Your task to perform on an android device: On the Amazon Kindle app, I want to look up the term "brochure" in the book "A Month in Provence" to comprehend the phrase
Image 0: 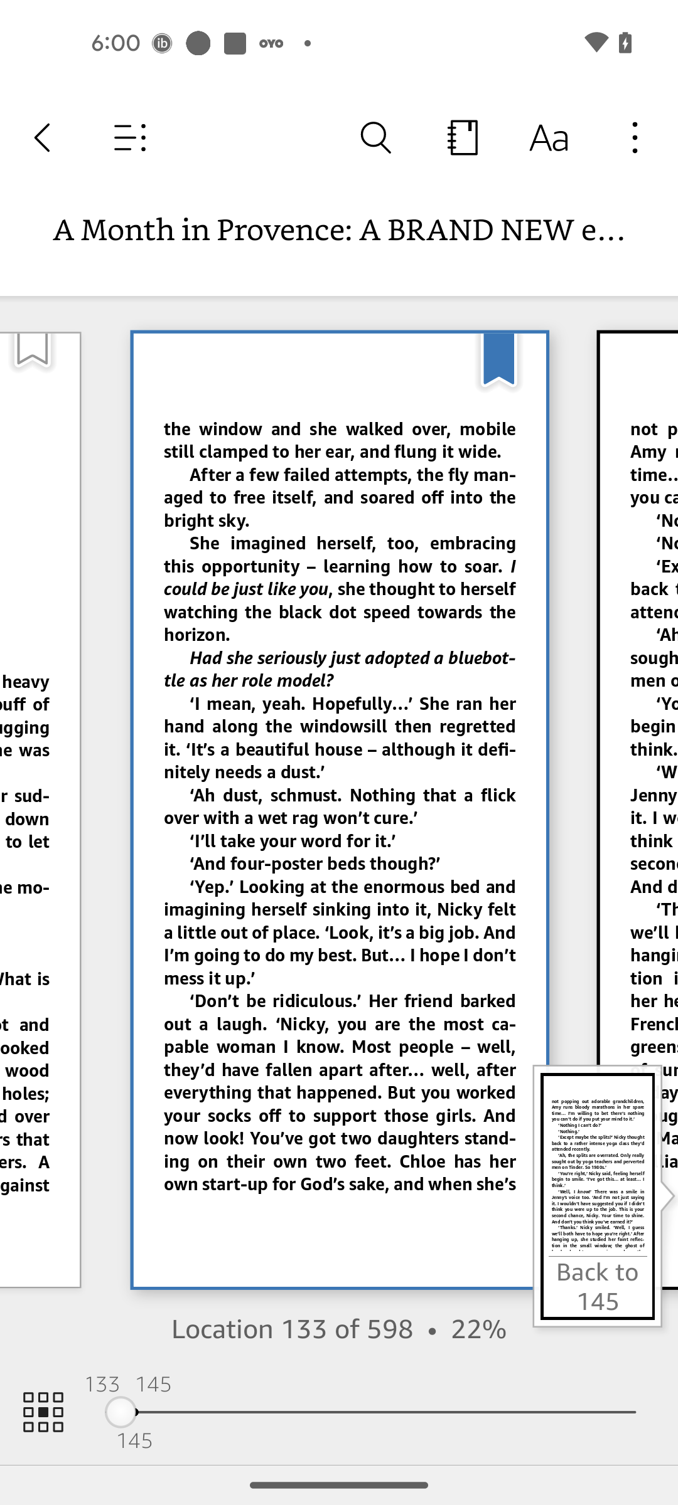
Click on the search icon
Step 0: click (375, 138)
Image 1: 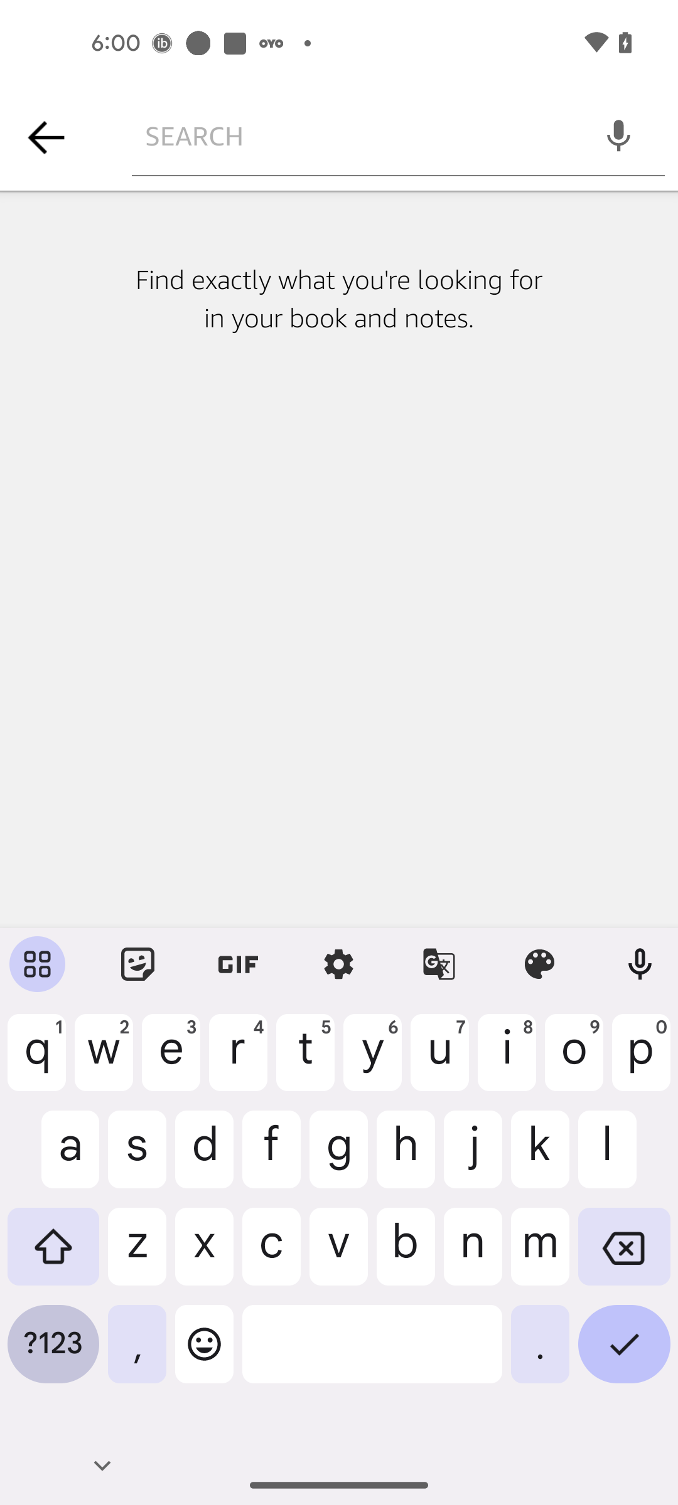
Search for brochure word
Step 1: type "brochure"
Image 2: 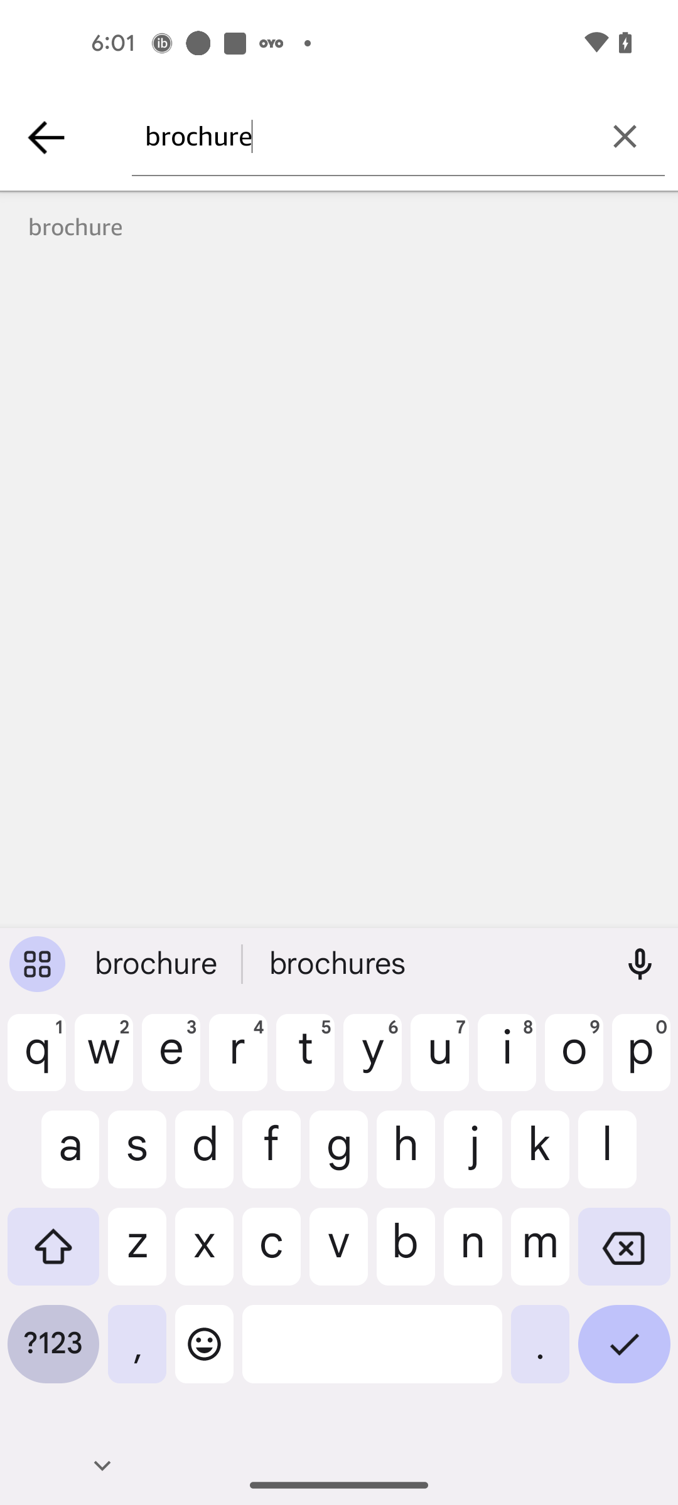
Click on the Tick button at the bottom right corner of the screen
Step 2: click (624, 1353)
Image 3: 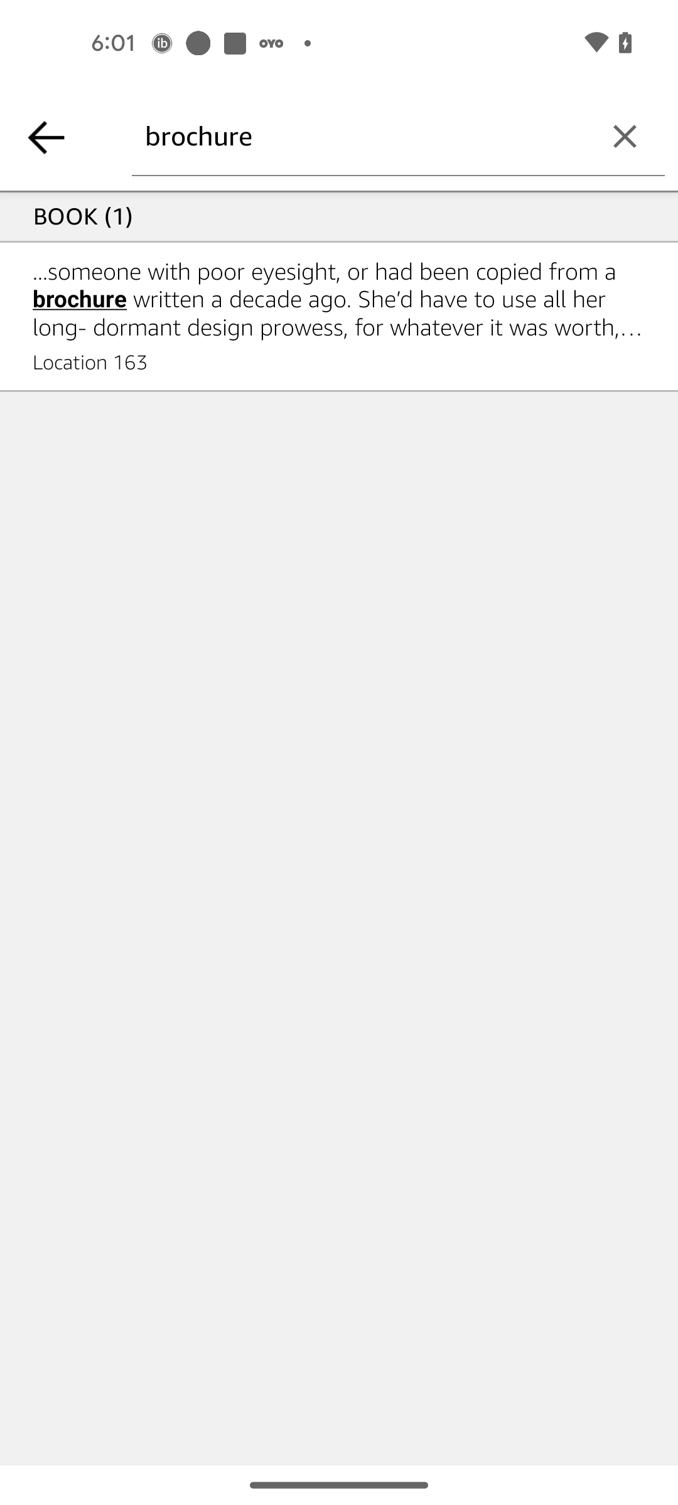
Open the search result to read phrase.
Step 3: click (338, 299)